Your task to perform on an android device: Delete the first timer
Image 0: 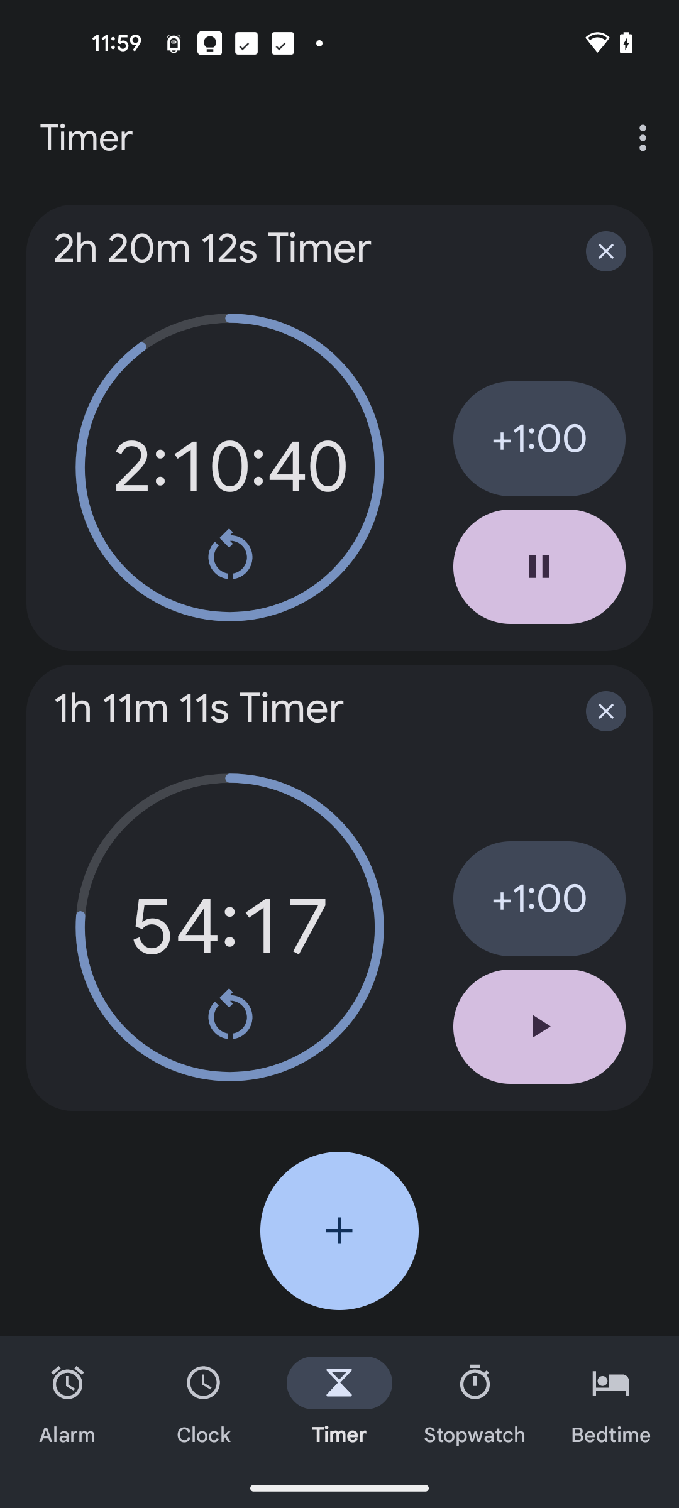
Click on the cross option of the first timer to delete it
Step 0: click (606, 251)